Your task to perform on an android device: I want to search for black Van Heusen shirt for myself on the shoppers stop app.
Image 0: 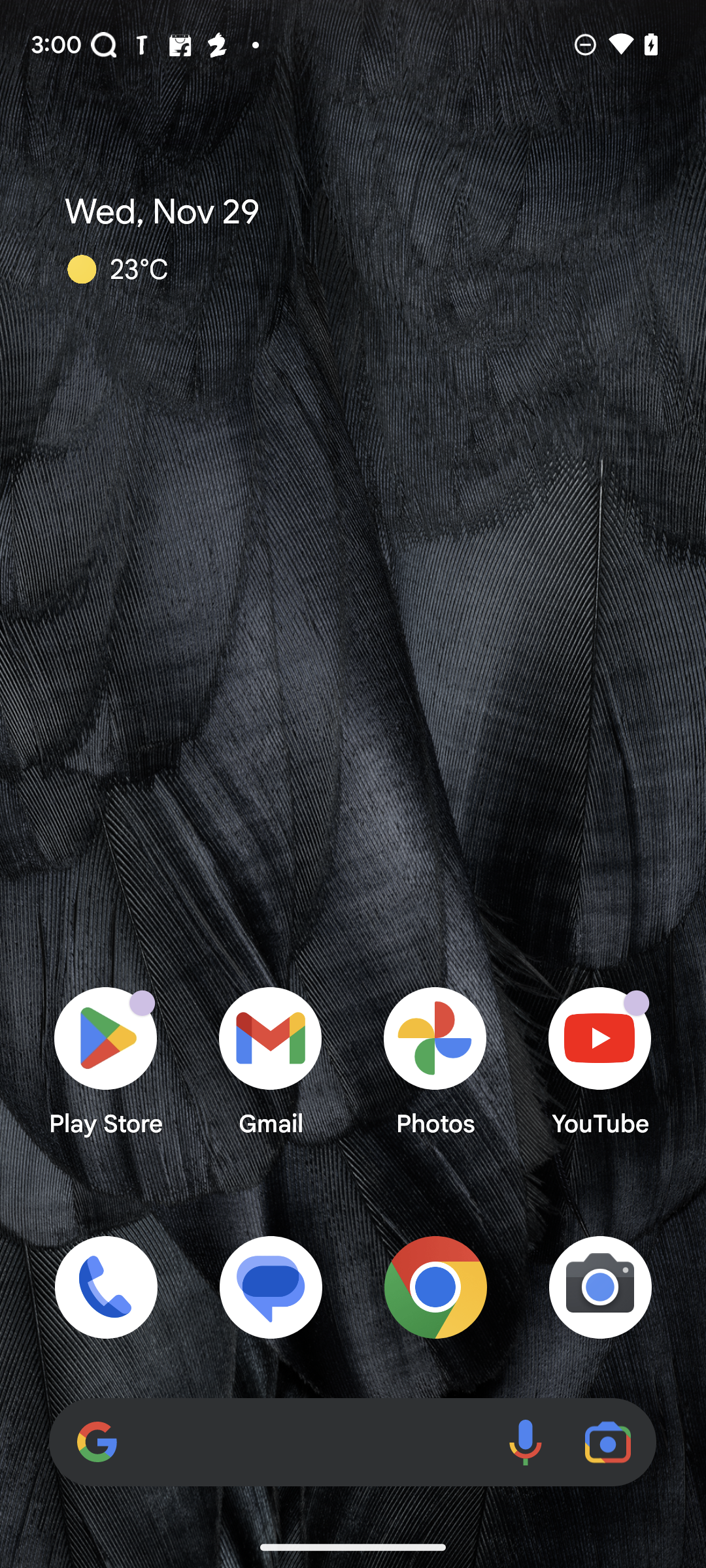
Open the Shoppers Stop app.
Step 0: open app "Shoppers Stop"
Image 1: 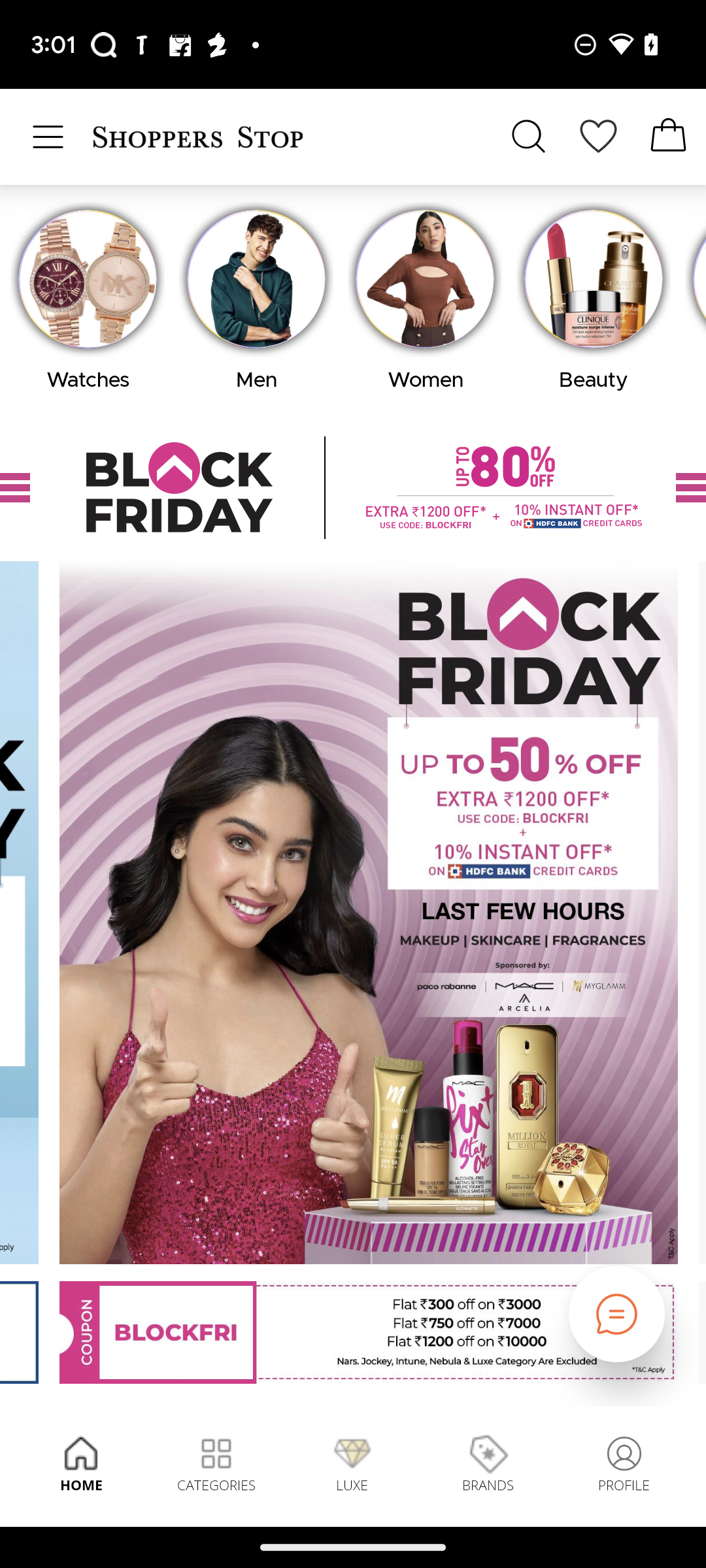
Click on the Search icon on the top of the screen.
Step 1: click (528, 137)
Image 2: 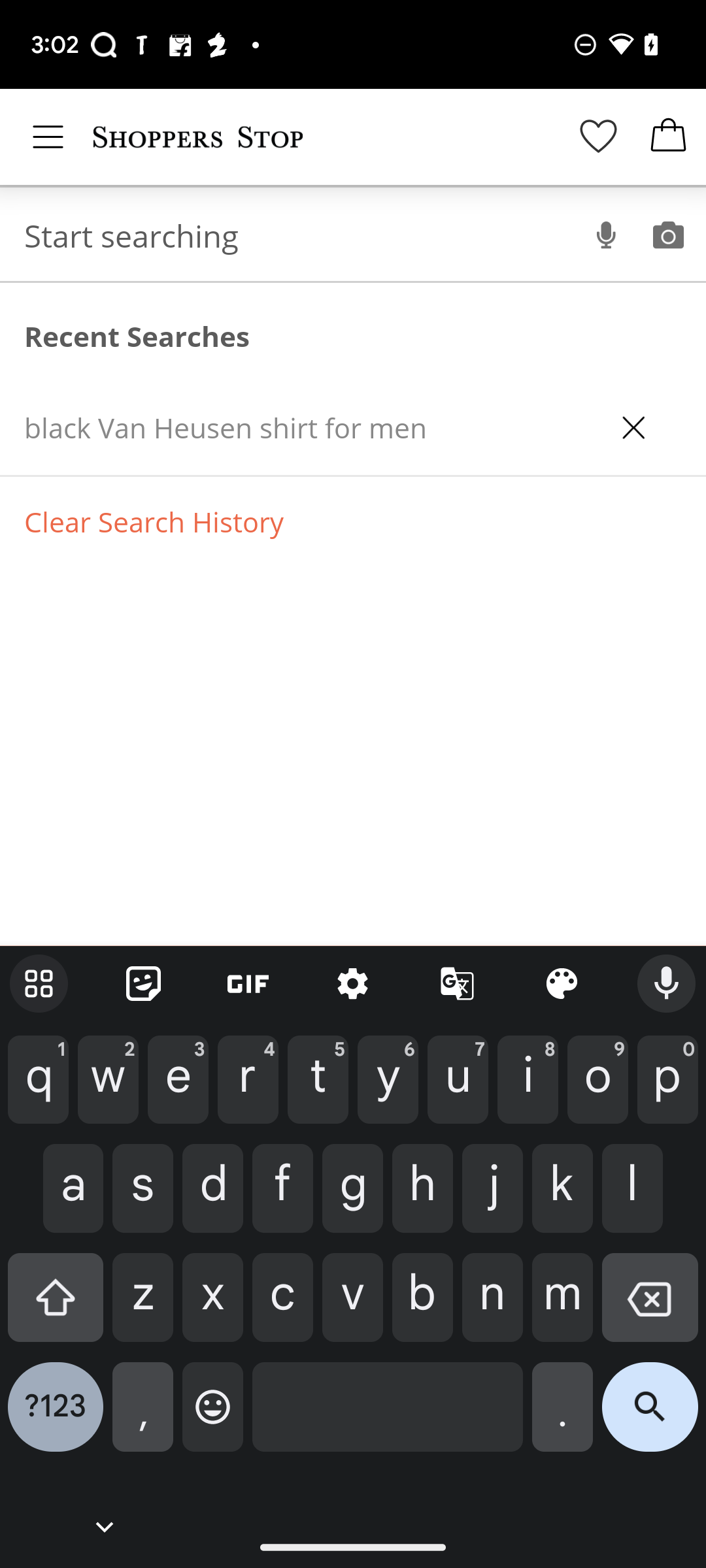
Enter Black Van Heusen shirt for men in the search bar.
Step 2: type "Black Van Heusen shirt for men"
Image 3: 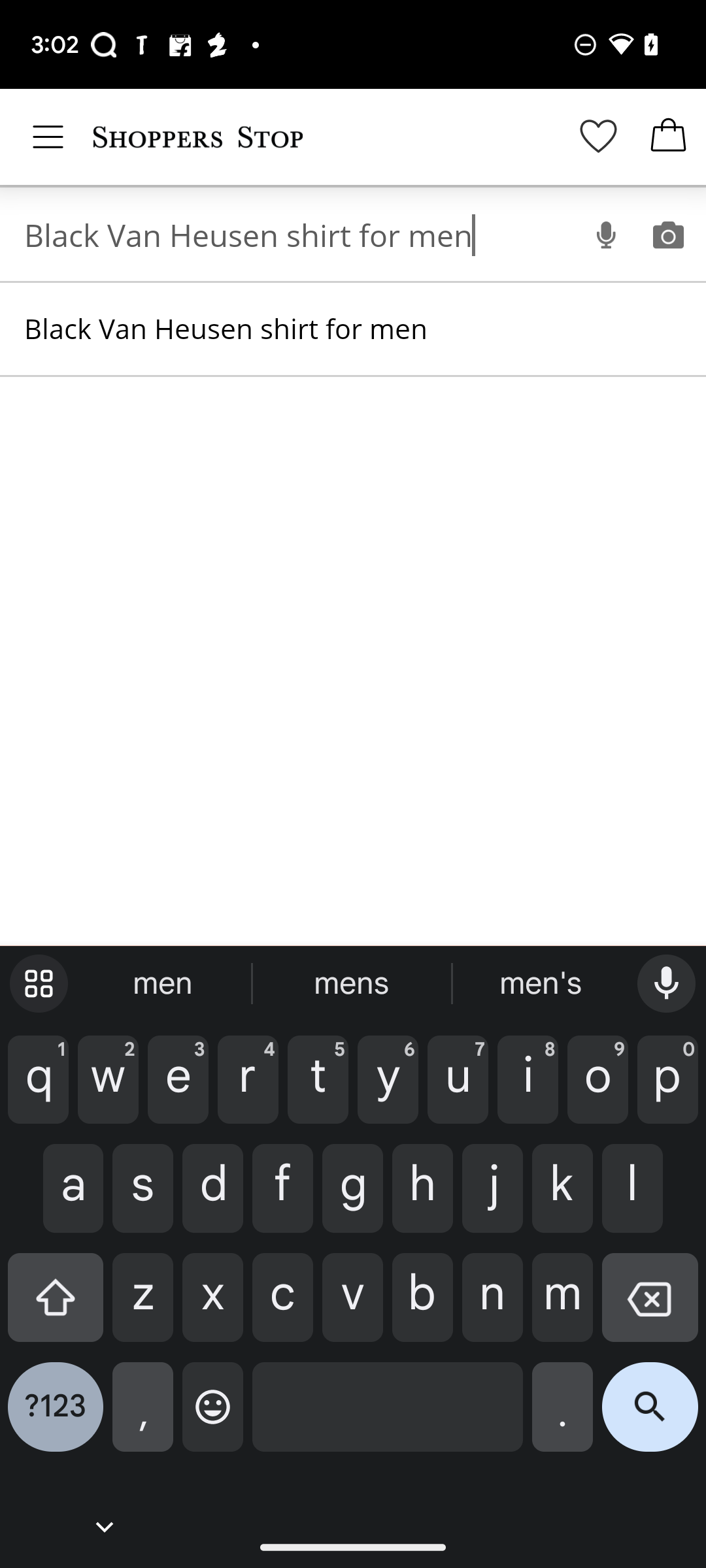
Click on the search icon on the bottom right side of the keyboard on the screen.
Step 3: click (650, 1417)